Your task to perform on an android device: Reply to Cerebra research latest mail acknowledge about the reminder in the email body
Image 0: 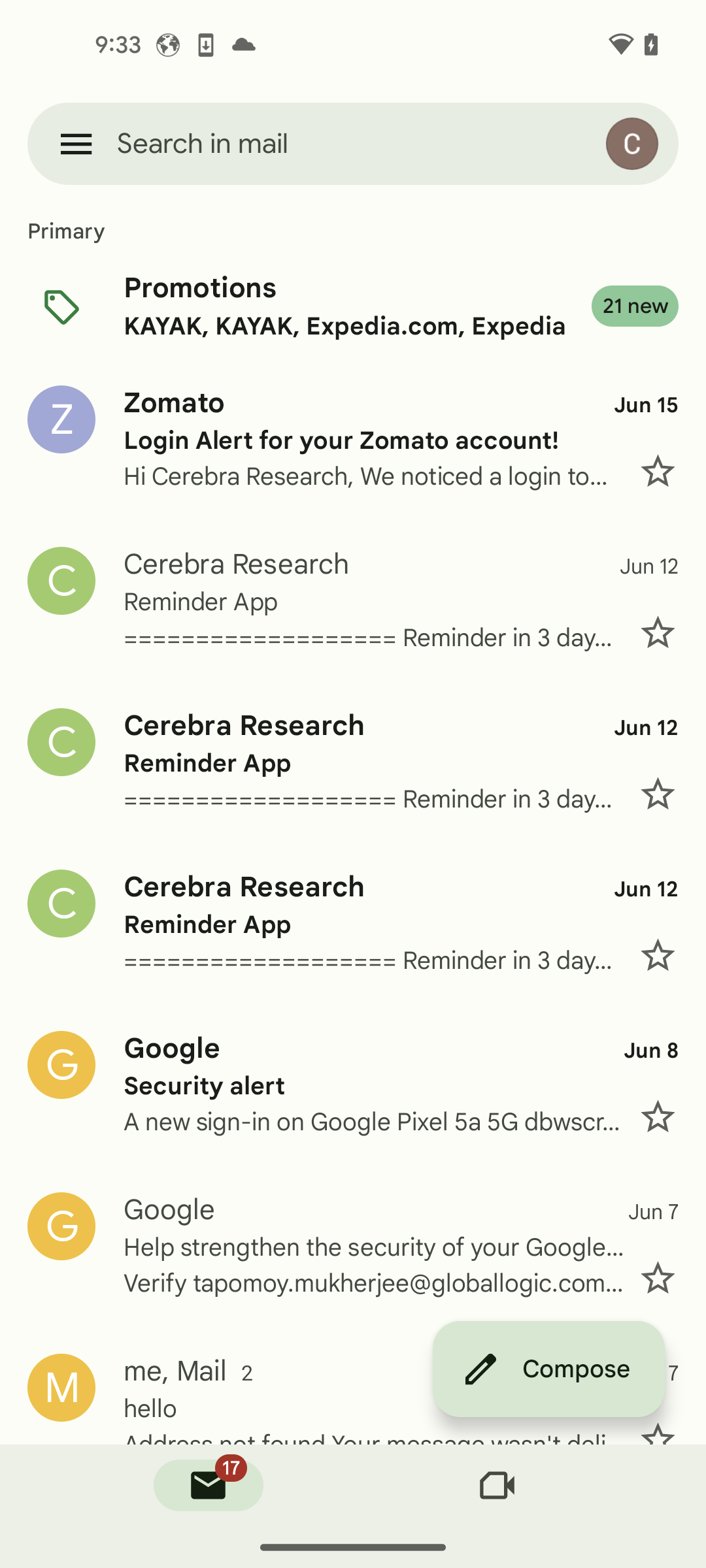
click on the first cerebra research mail
Step 0: click (373, 602)
Image 1: 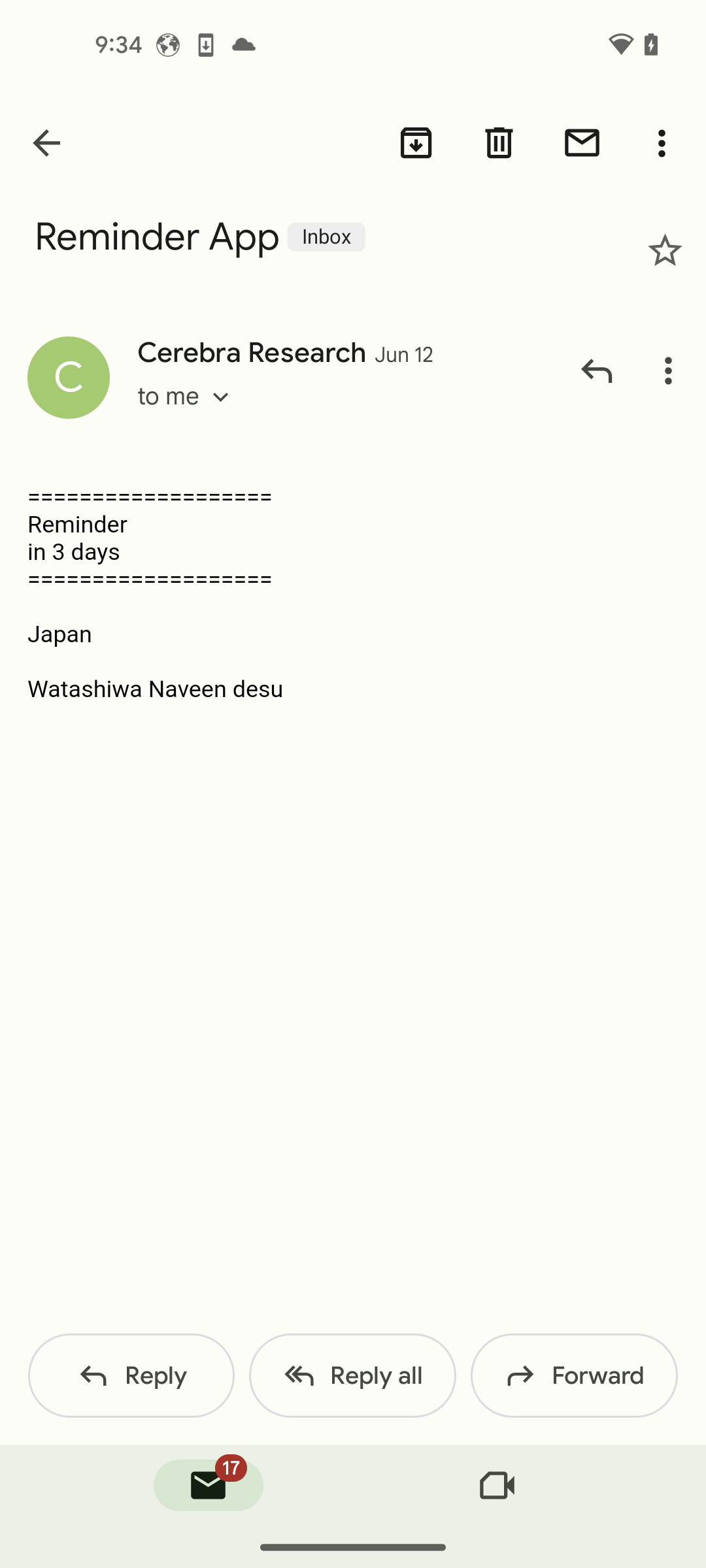
click on reply button in the bottom left of the screen
Step 1: click (156, 1375)
Image 2: 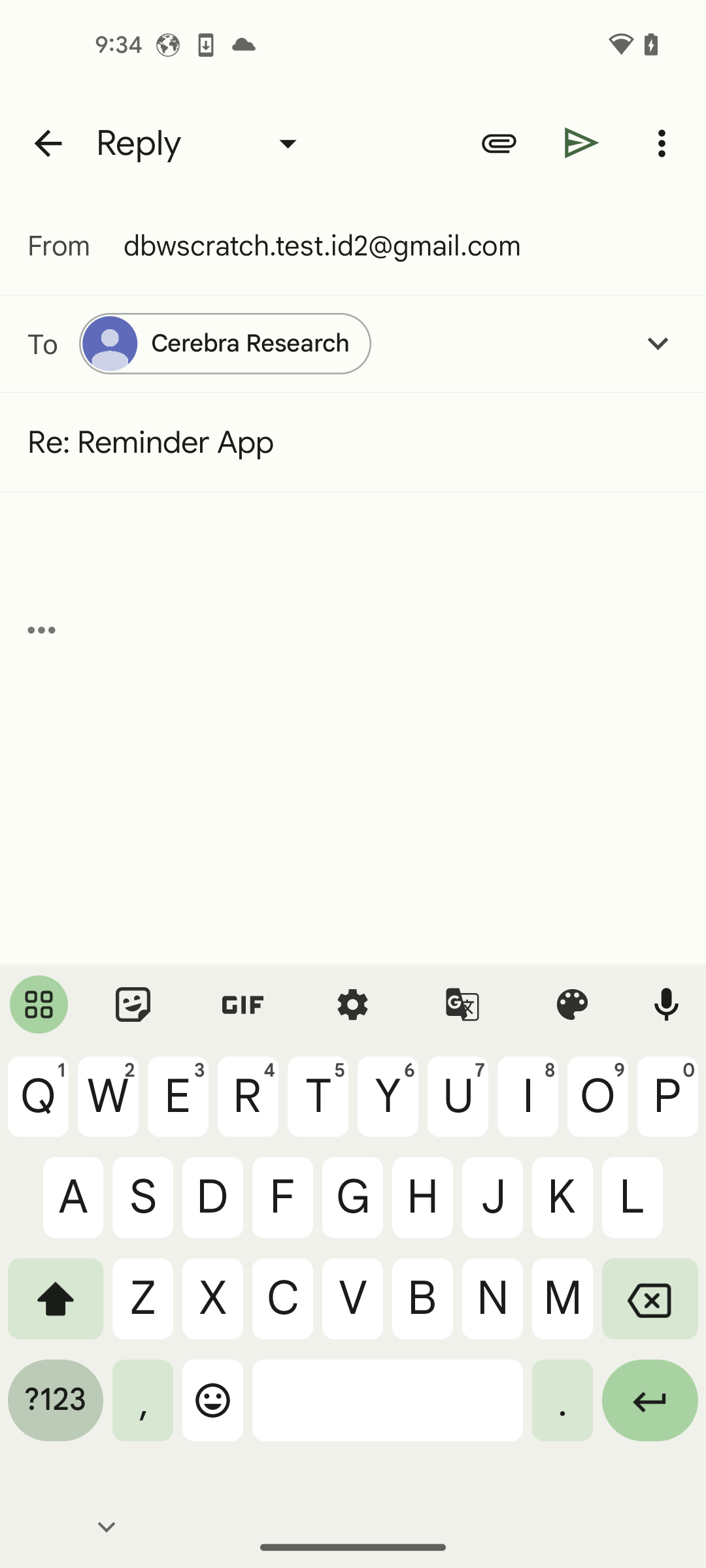
enter the acknowledgment of reminder in the body of email 
Step 2: type "acknowledging the reminder"
Image 3: 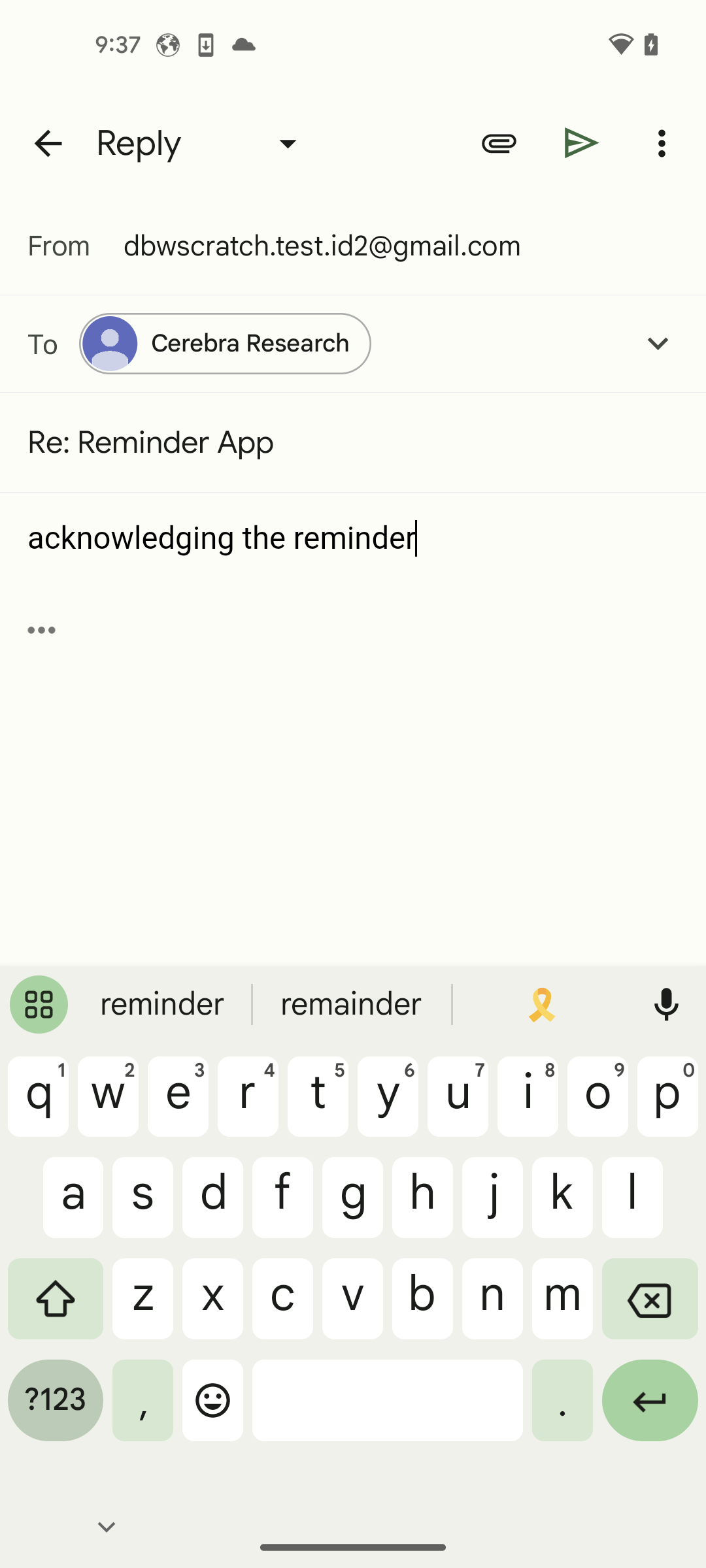
click on send icon
Step 3: click (582, 142)